Your task to perform on an android device: Create a task to buy groceries for this month.
Image 0: 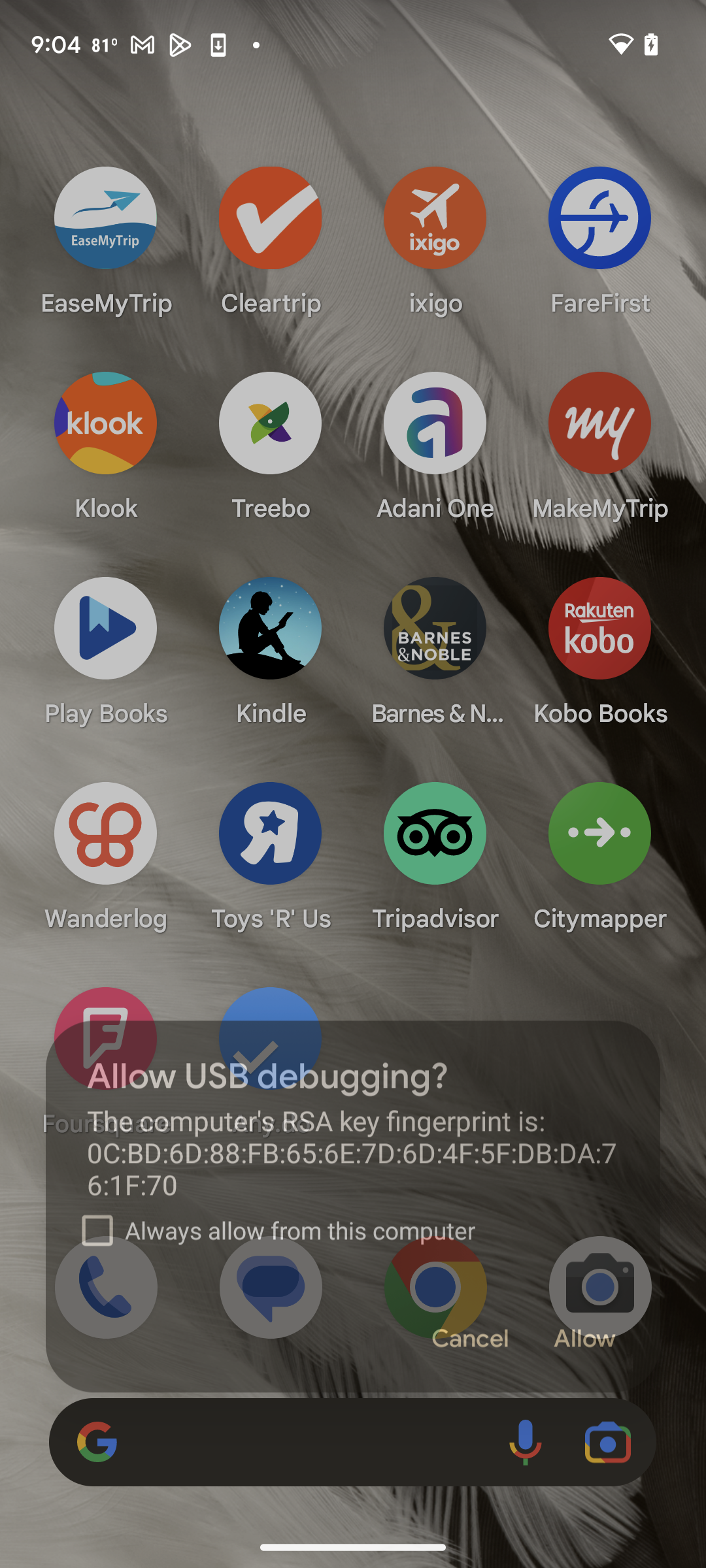
Open Any.do app
Step 0: open app "Any.do"
Image 1: 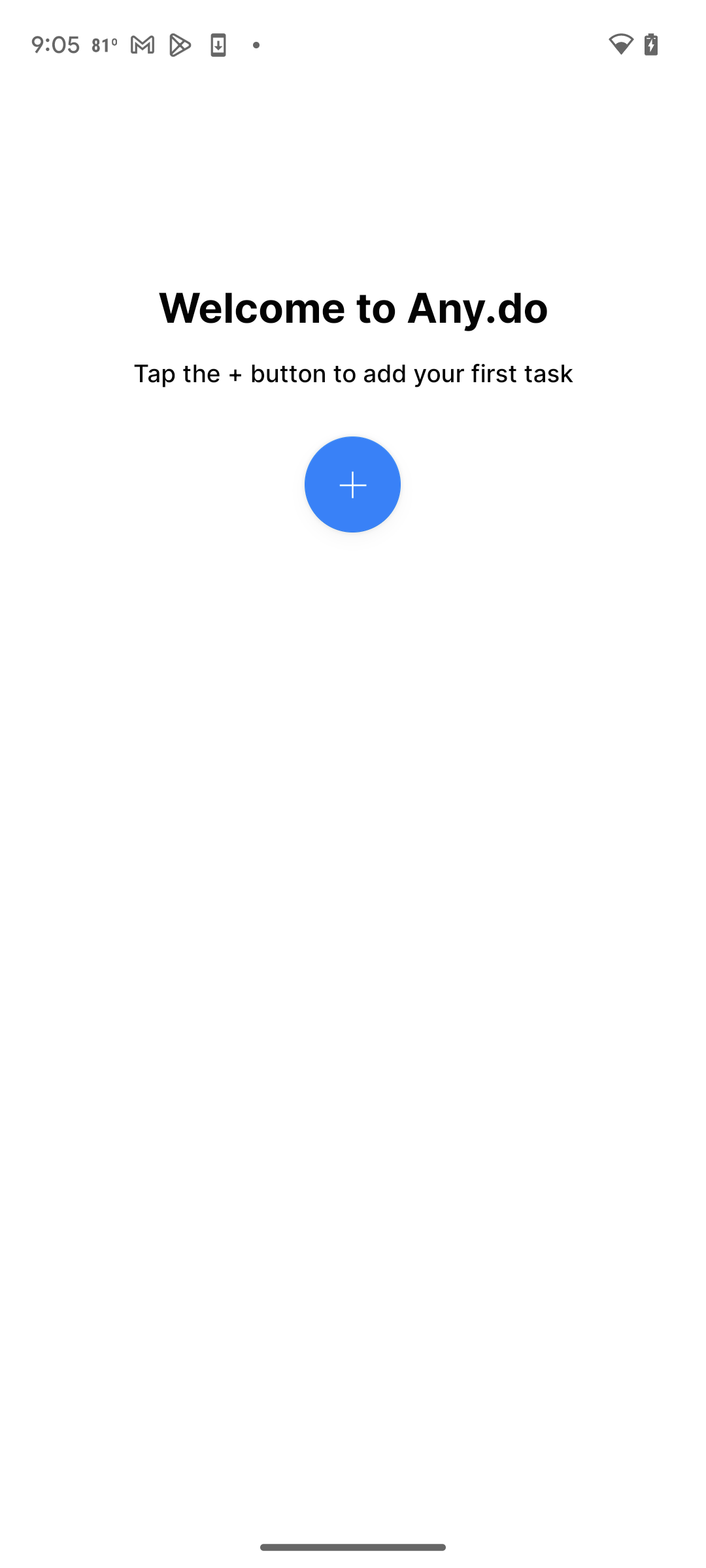
Click on the add sign
Step 1: click (339, 482)
Image 2: 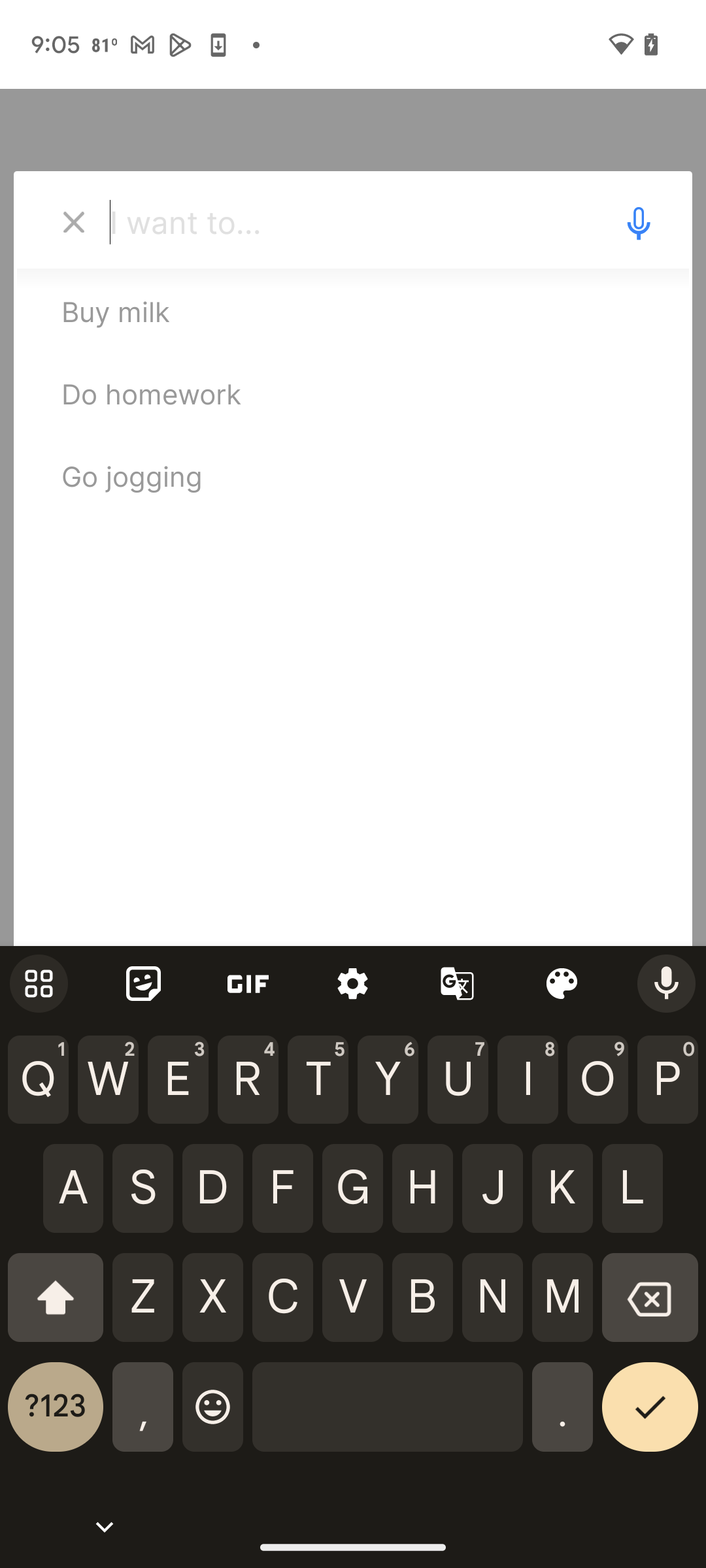
Write Buy grocercies
Step 2: type "Buy grocercies"
Image 3: 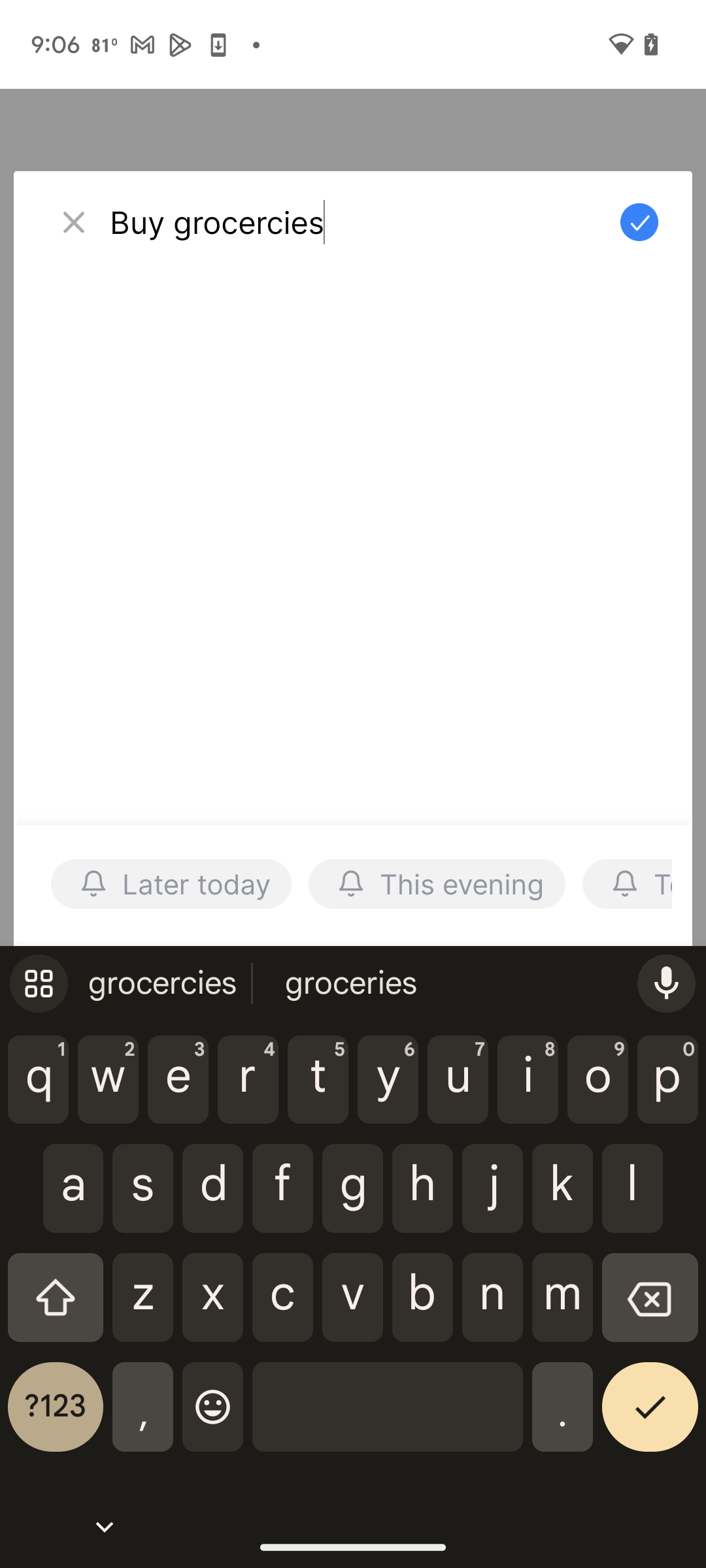
Click on the correct sign
Step 3: click (650, 1417)